Your task to perform on an android device: Create a template for a business letter 
Image 0: 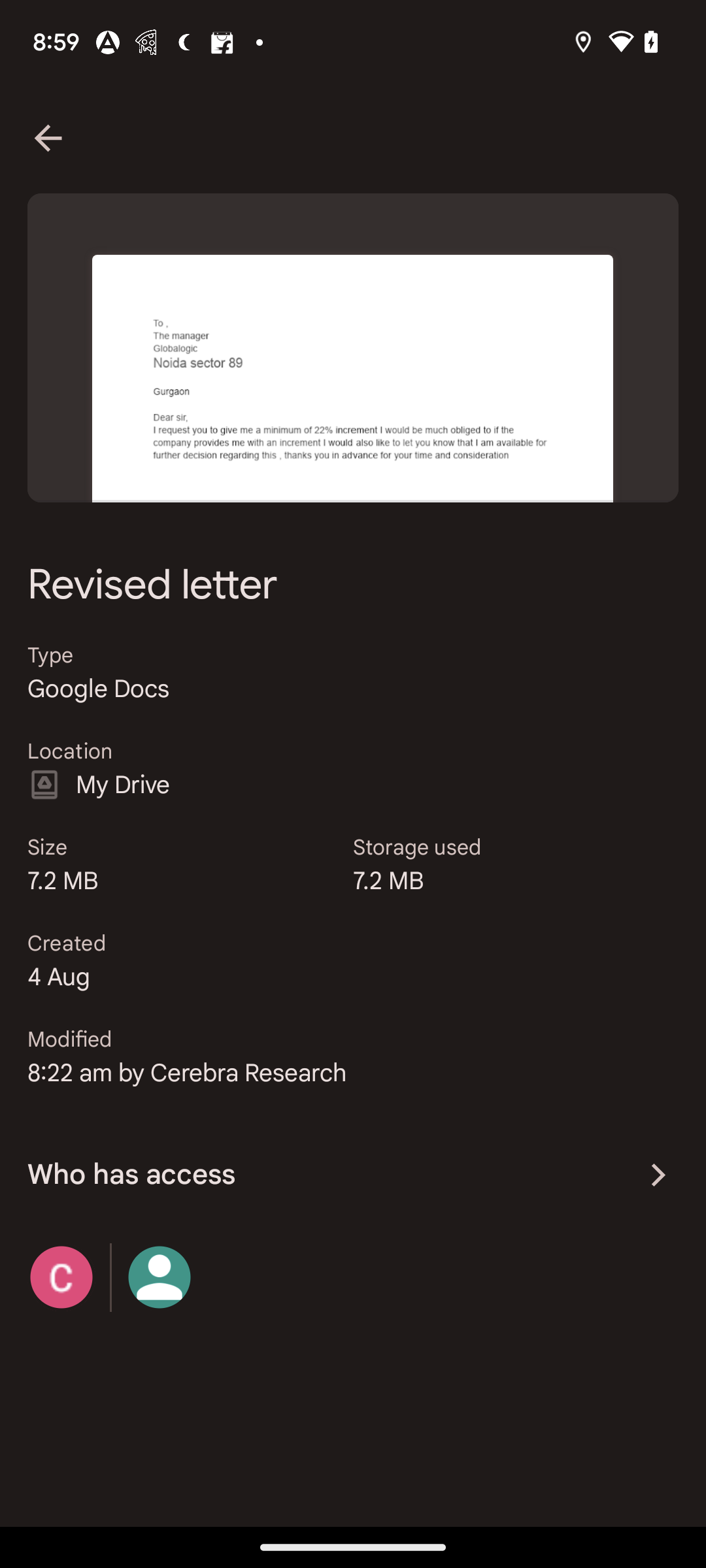
go back to the previous page
Step 0: click (48, 138)
Image 1: 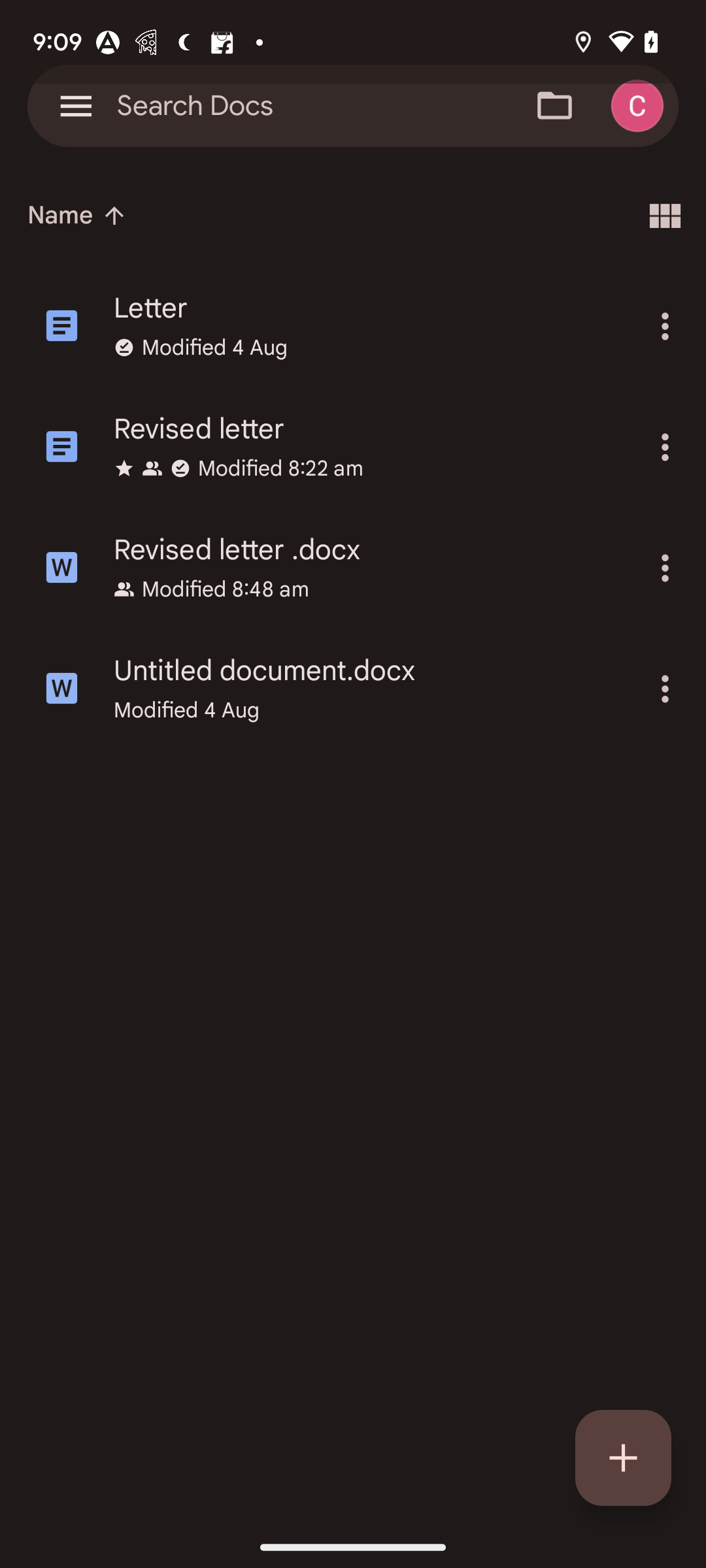
click on the plus button at the bottom left corner of the screen
Step 1: click (623, 1458)
Image 2: 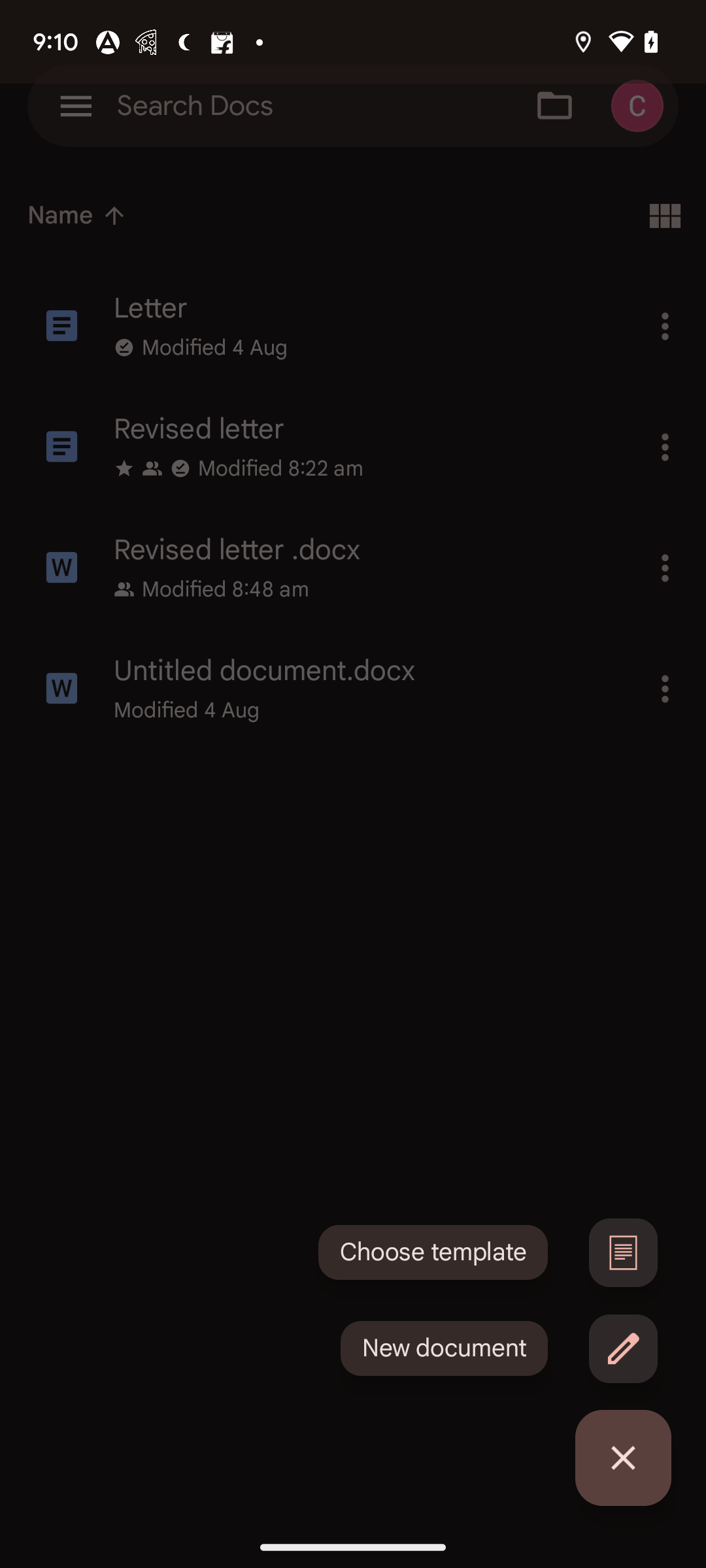
click on the choose template button 
Step 2: click (623, 1252)
Image 3: 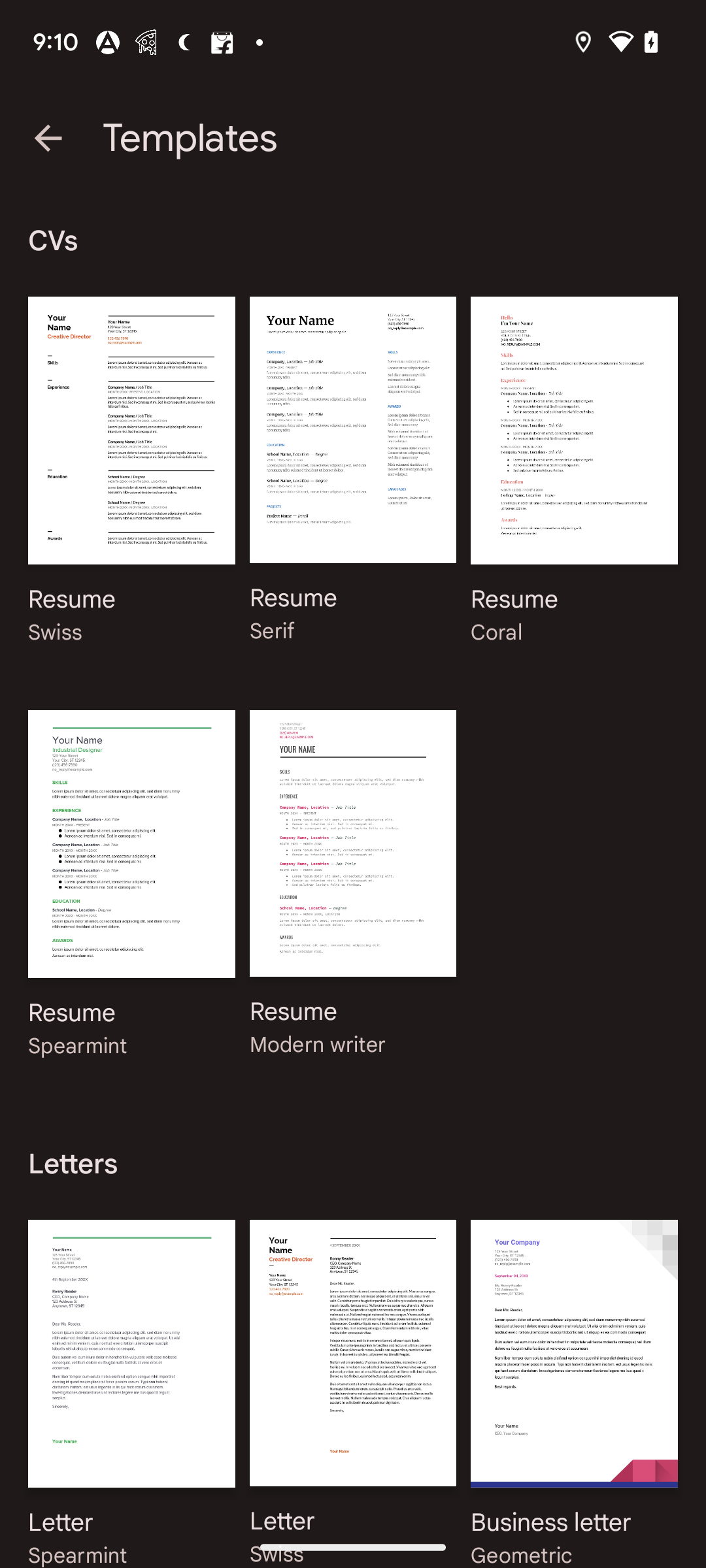
swipe up to view more templates
Step 3: scroll down
Image 4: 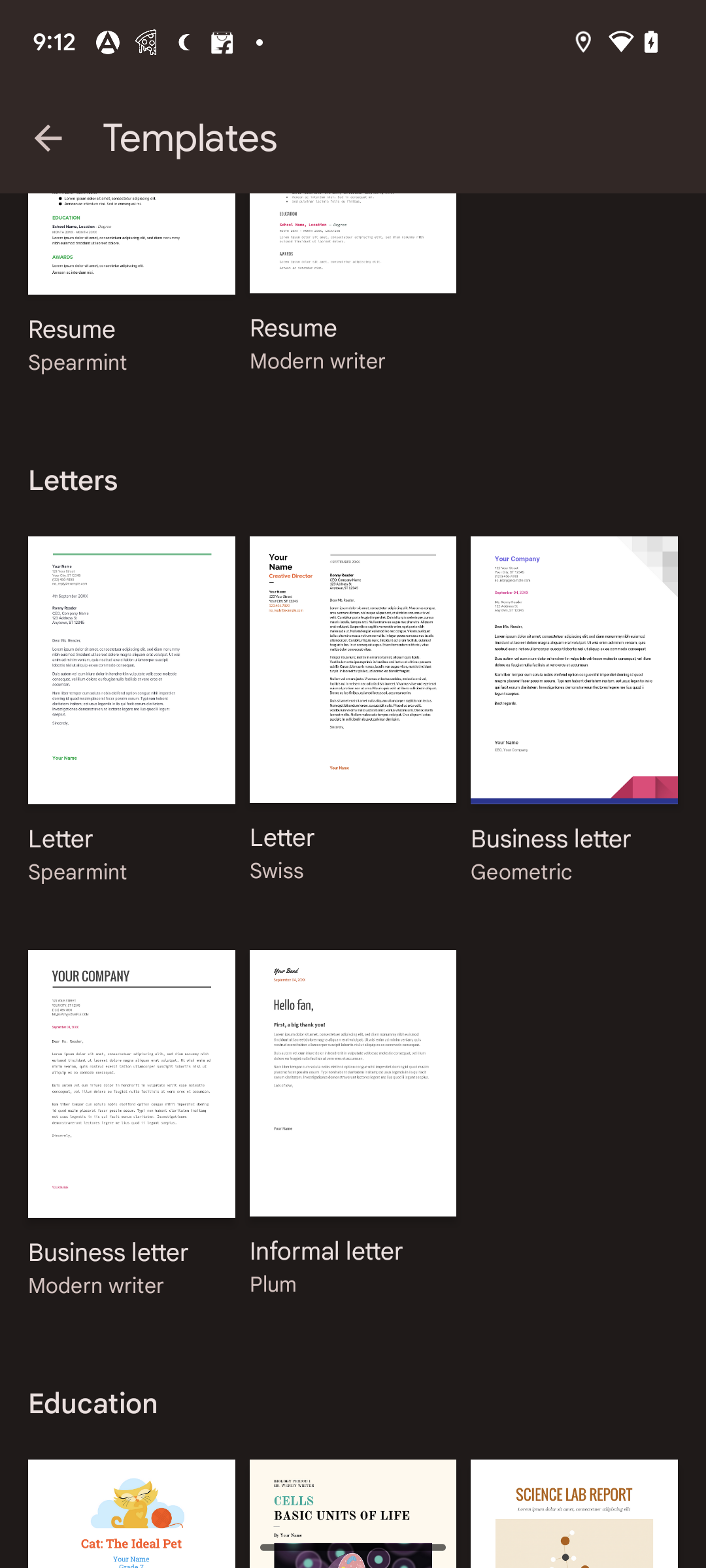
click on the business letter 
Step 4: click (574, 708)
Image 5: 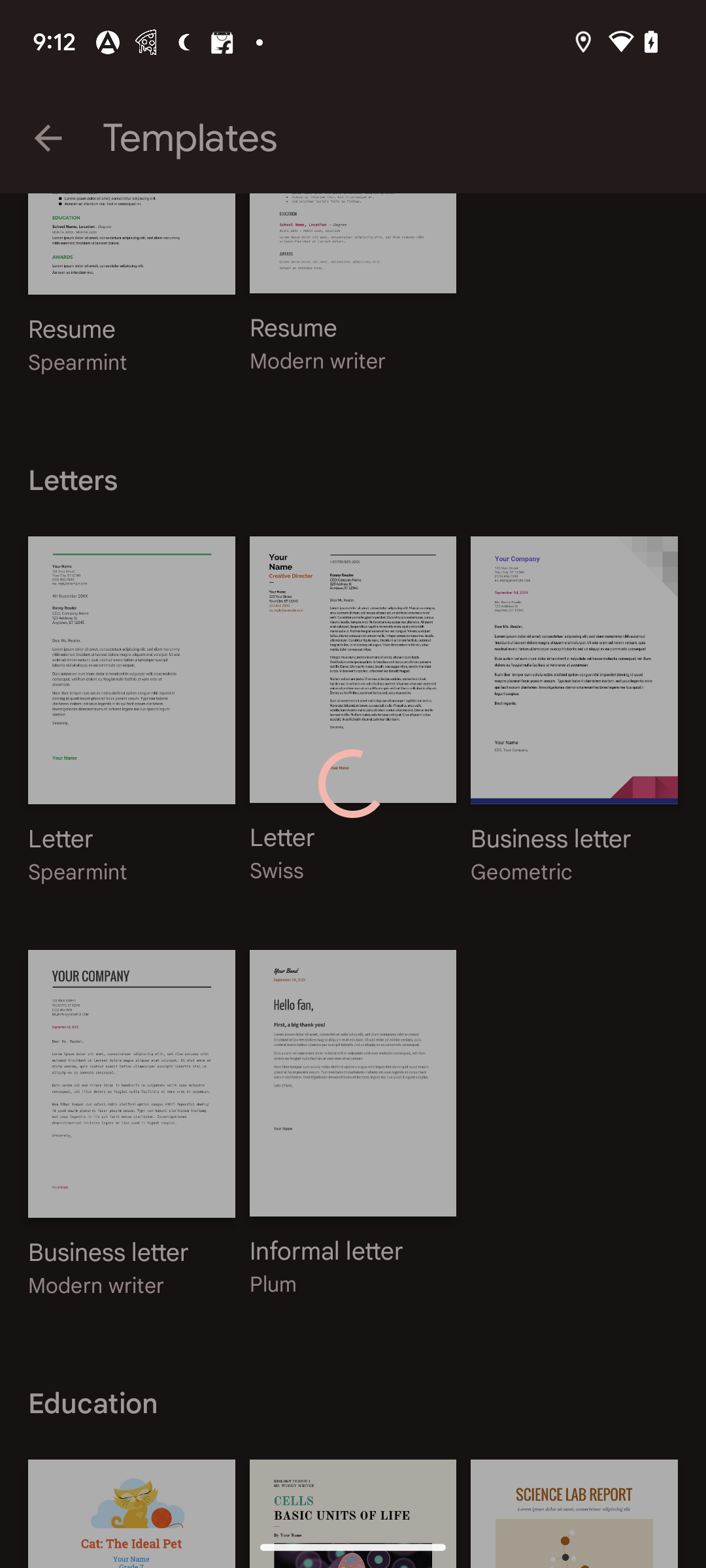
click on the business letter 
Step 5: wait
Image 6: 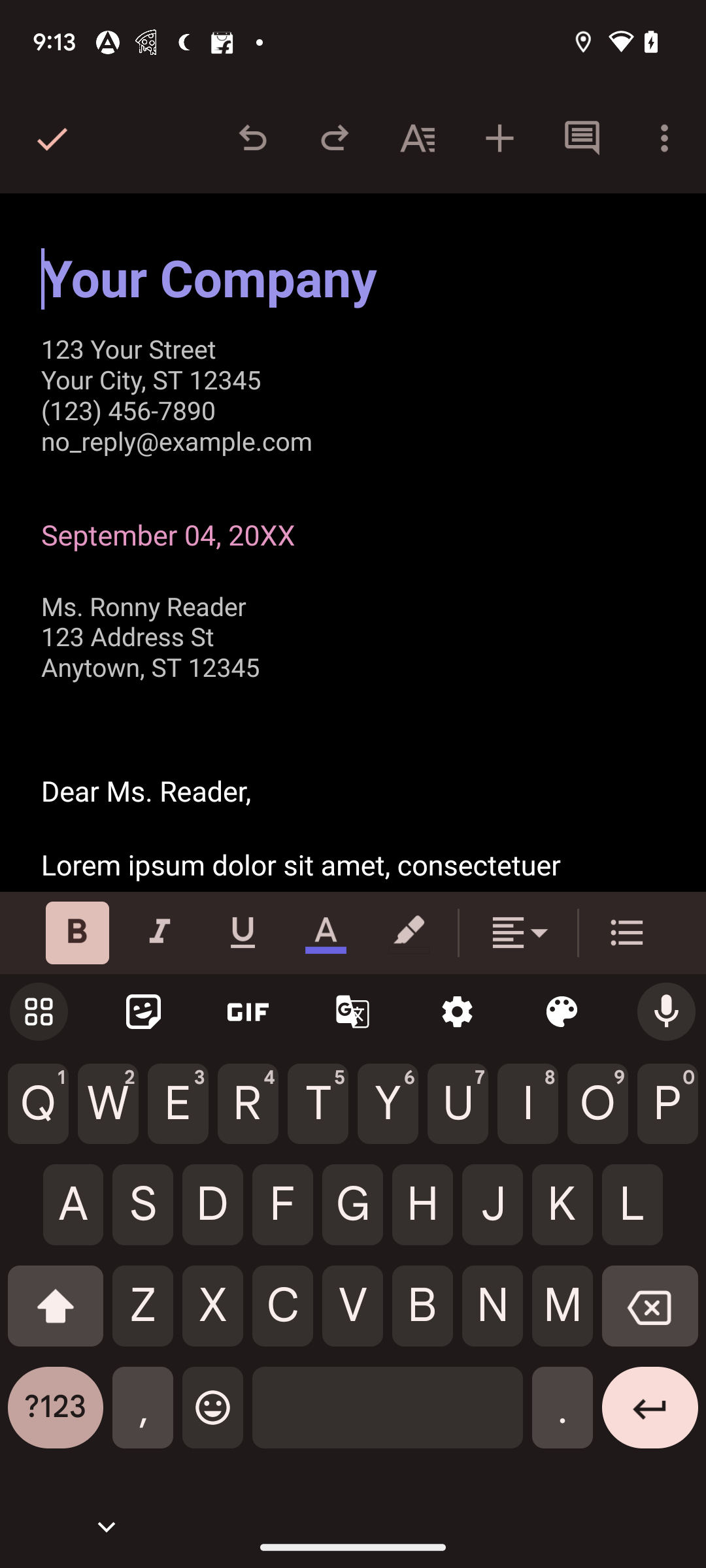
click on the tick button at the top left corner of the screen
Step 6: click (48, 139)
Image 7: 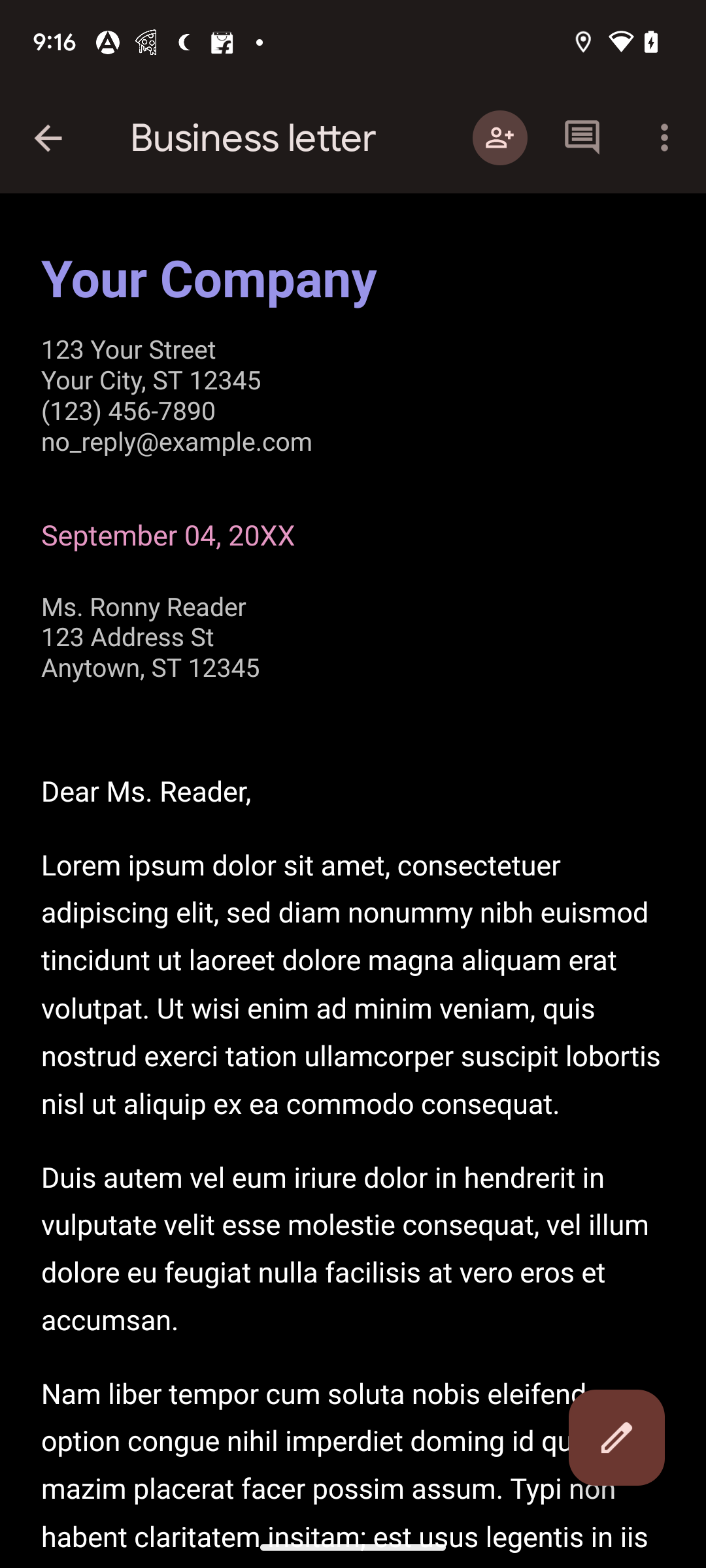
click on the tick button at the top left corner of the screen
Step 7: wait